Your task to perform on an android device: I want to view the Samsung Galaxy Z Flip phone and the features and specifications of this phone.
Image 0: 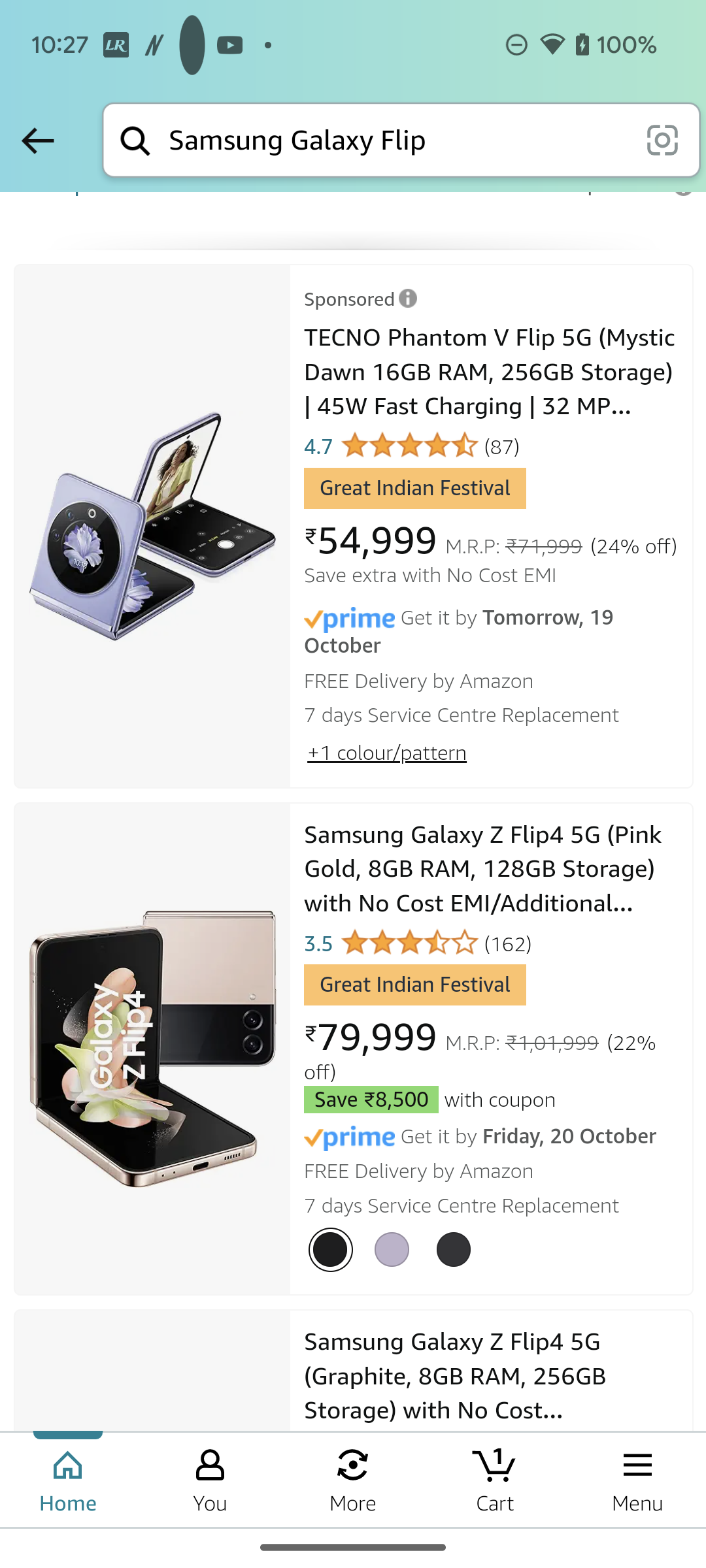
Click on the Samsung Galaxy Z Flip phone 
Step 0: click (152, 1049)
Image 1: 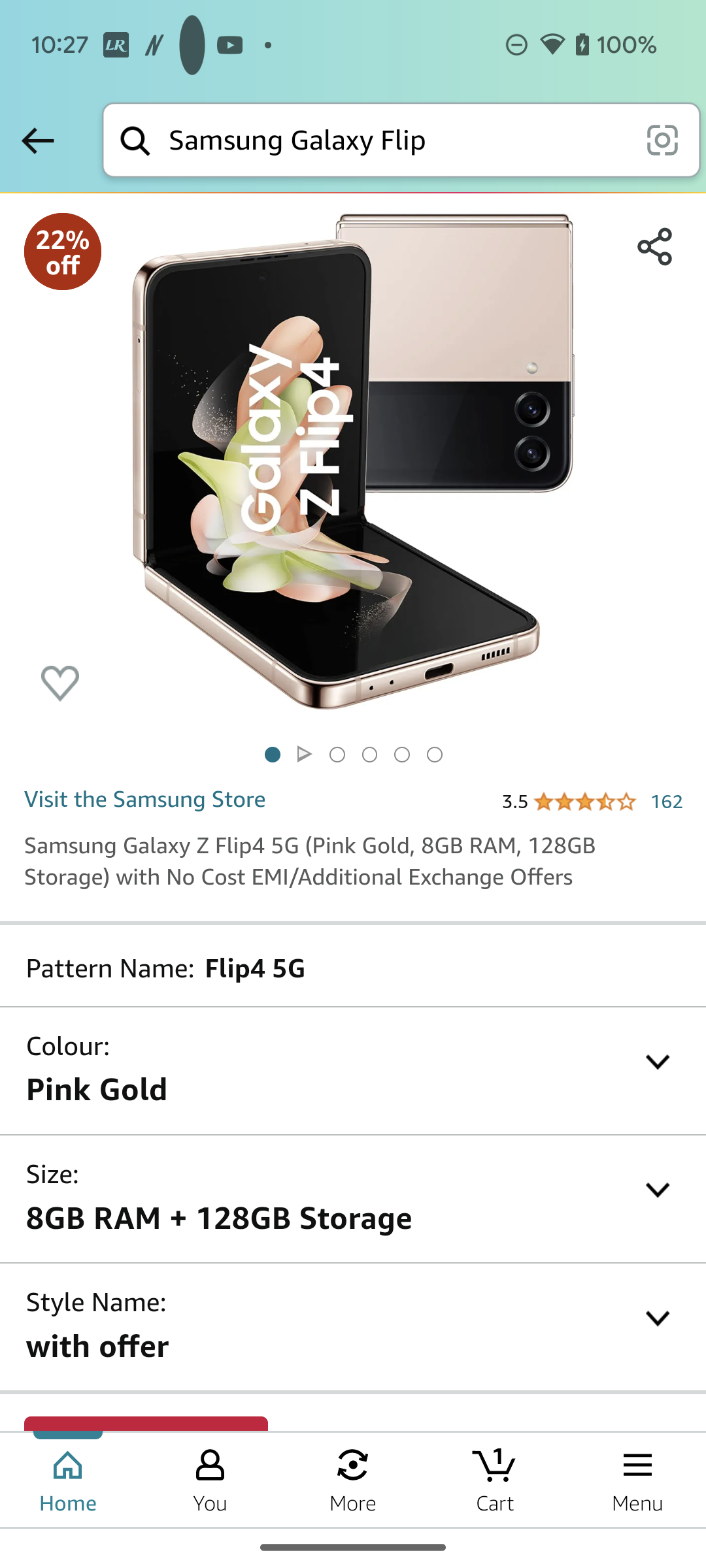
Scroll up to view the Features option 
Step 1: scroll down
Image 2: 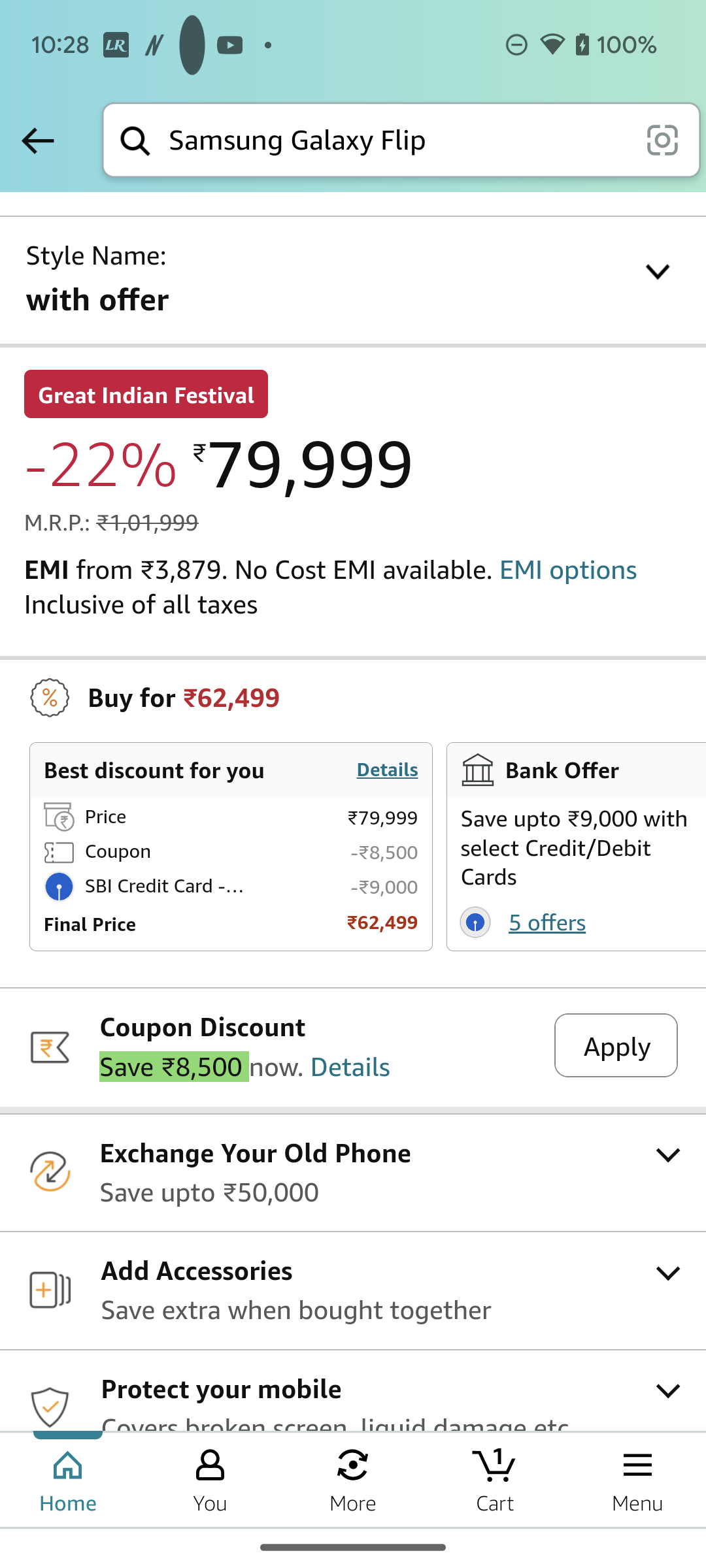
Scroll up to view the Features option 
Step 2: scroll down
Image 3: 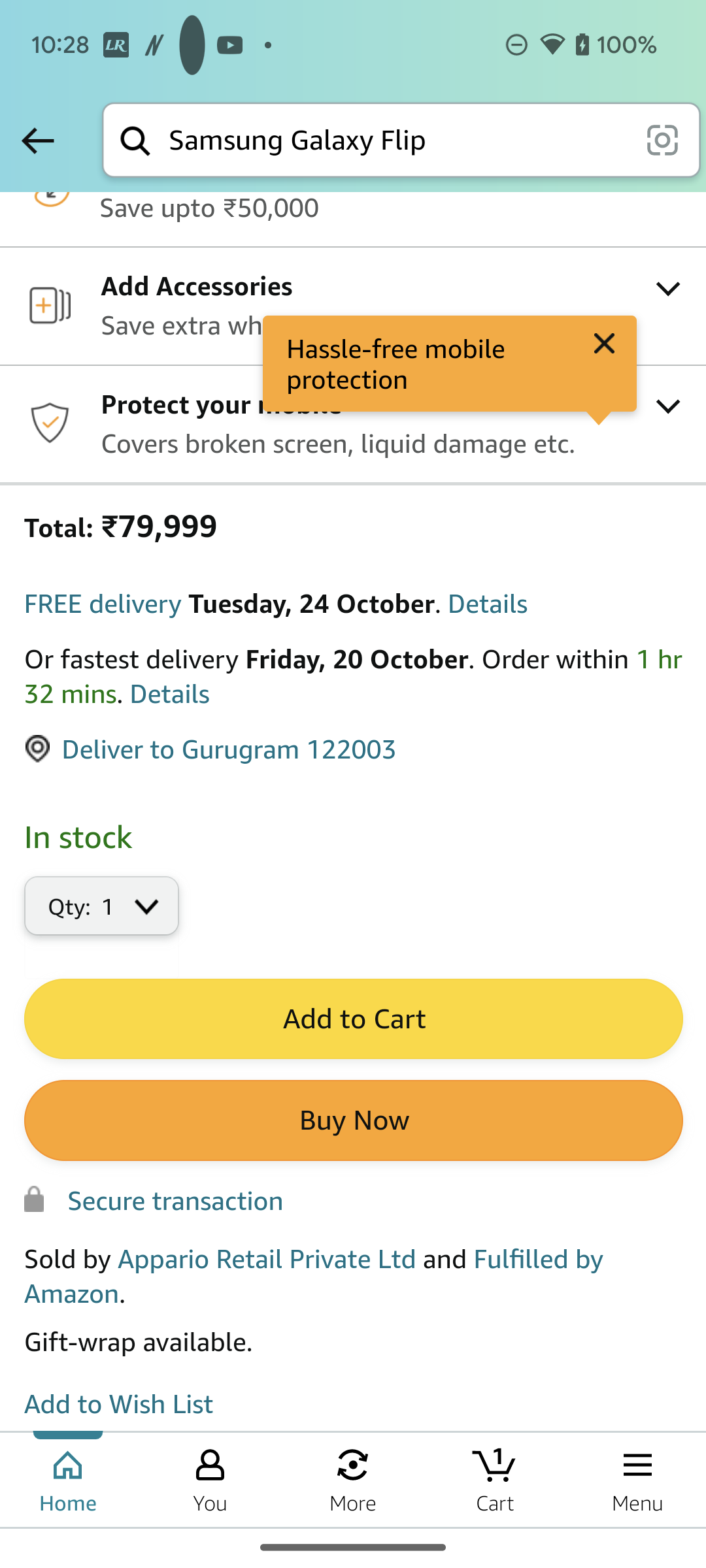
Scroll up to view the Features option 
Step 3: scroll down
Image 4: 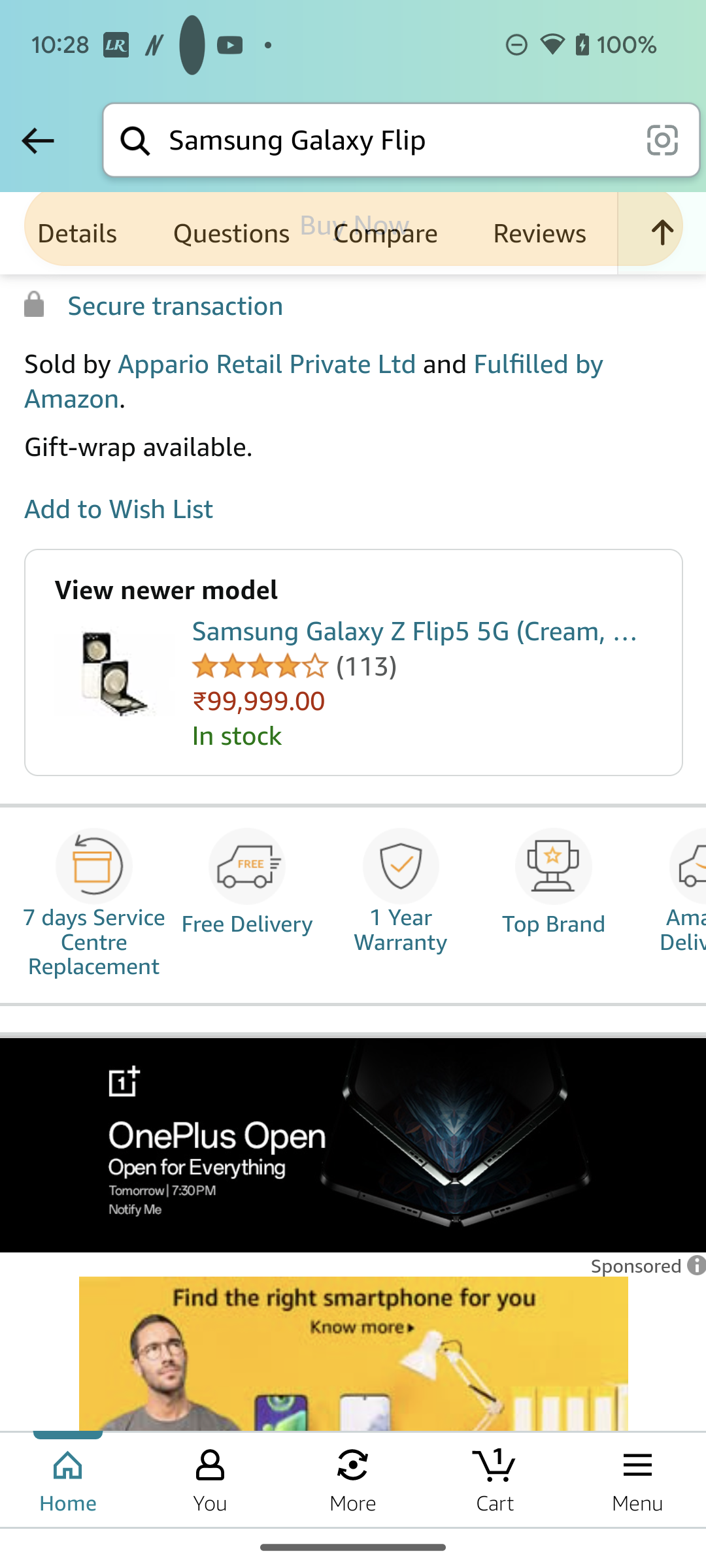
Scroll up to view the Features option 
Step 4: scroll down
Image 5: 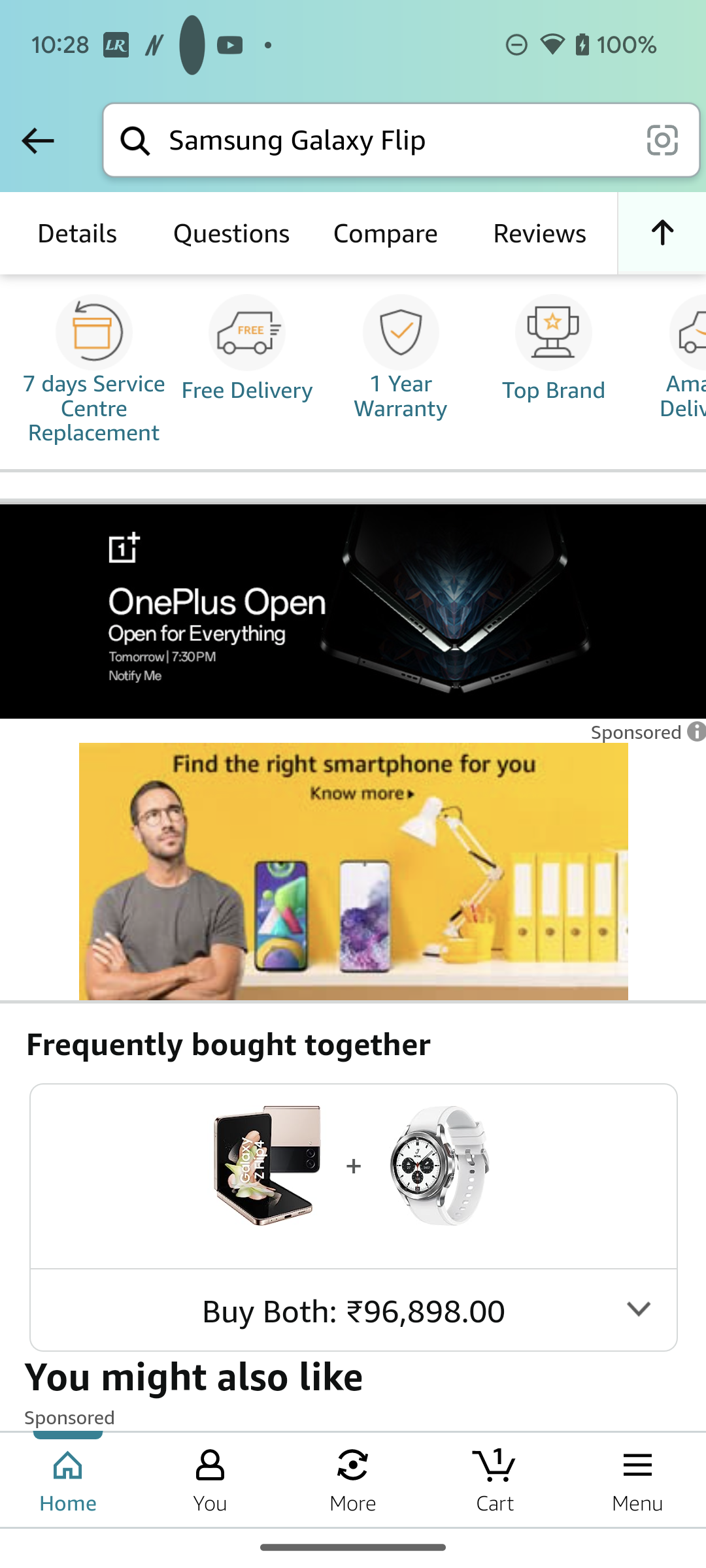
Click on the Details option at top of the screen
Step 5: click (76, 233)
Image 6: 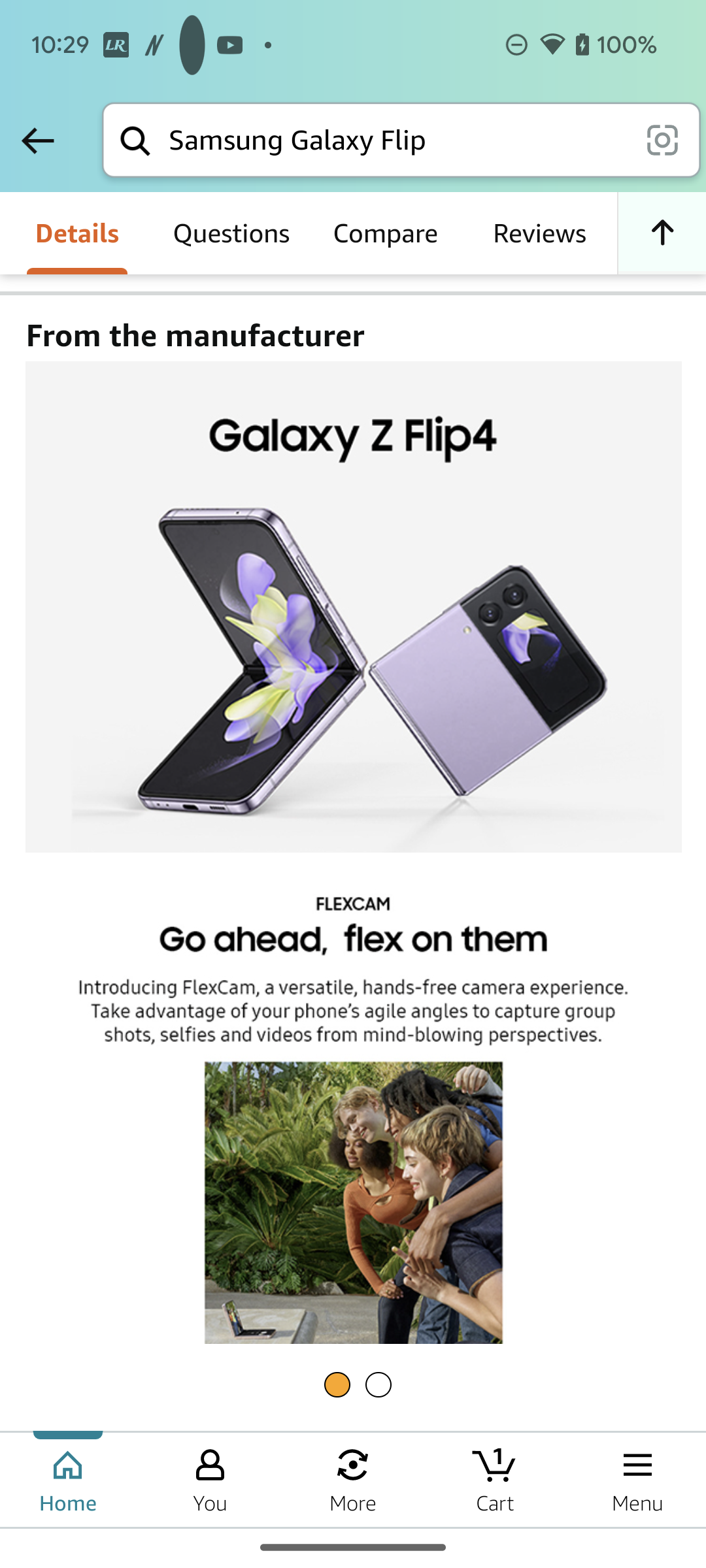
Scroll up to view the specifications 
Step 6: scroll down